Your task to perform on an android device: I want to look for some good-quality leather shoes for the office. I search for leather shoes on the Zara app.
Image 0: 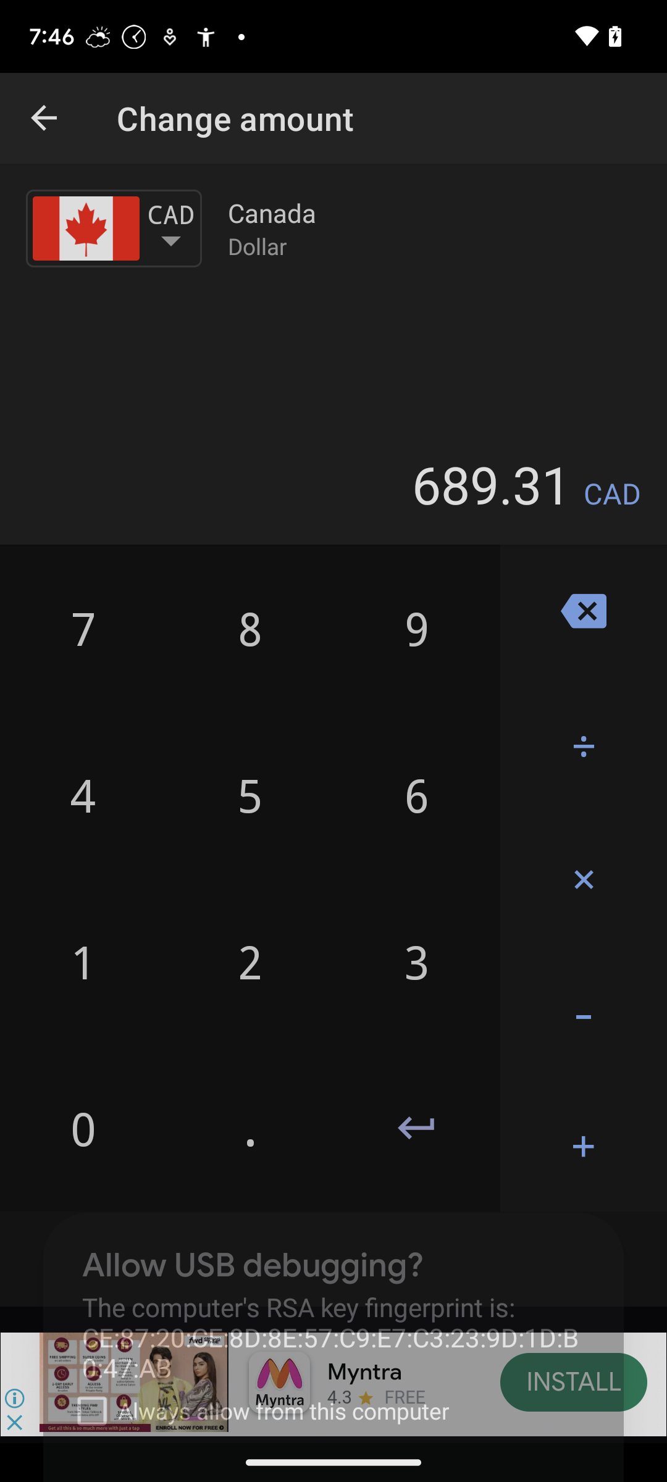
Open the Zara app.
Step 0: open app "ZARA"
Image 1: 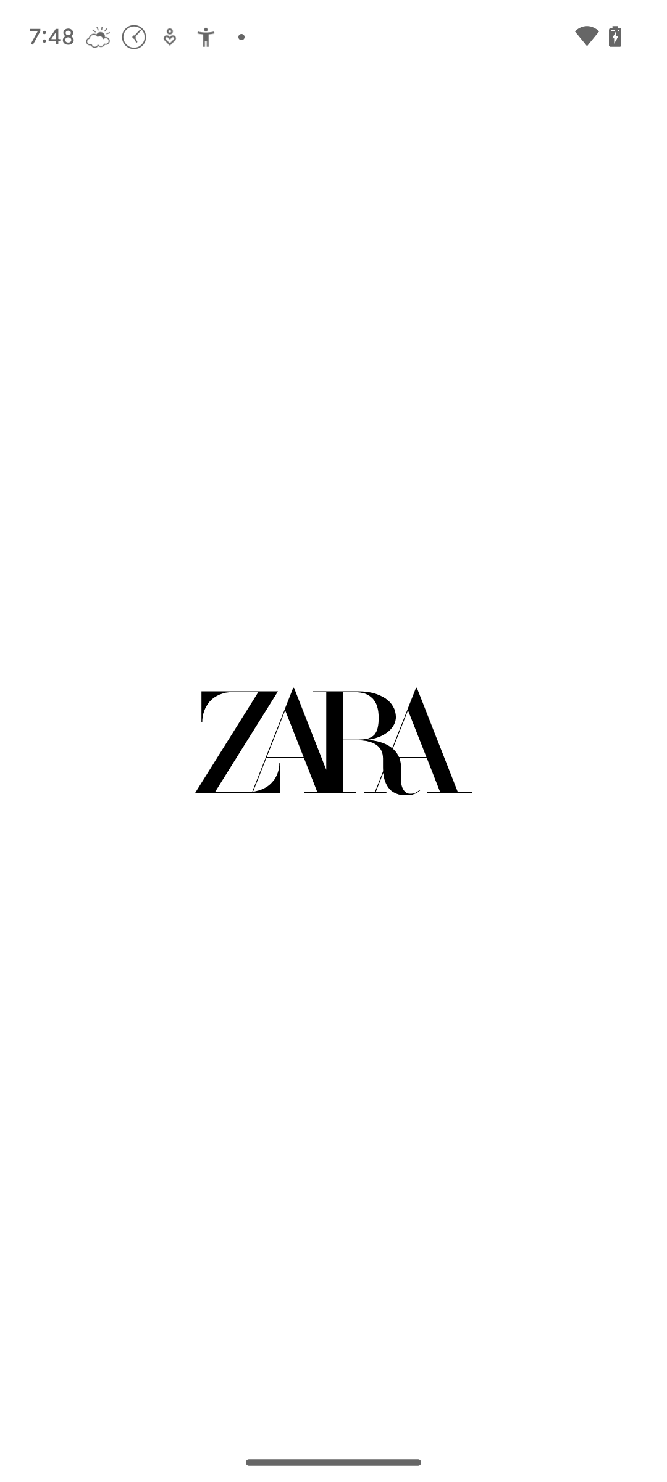
Open the Zara app.
Step 1: wait
Image 3: 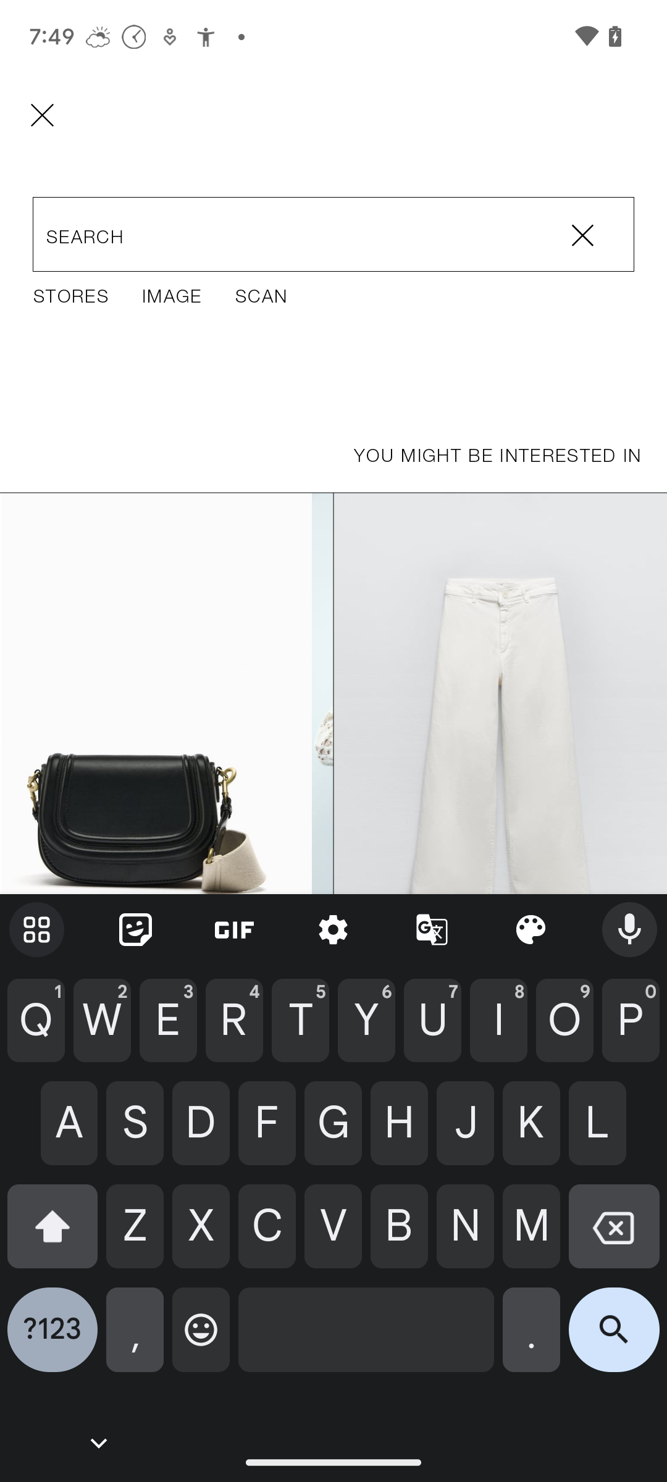
Enter the item to be searched, that is, leather shoes.
Step 3: type "Leather shoes"
Image 4: 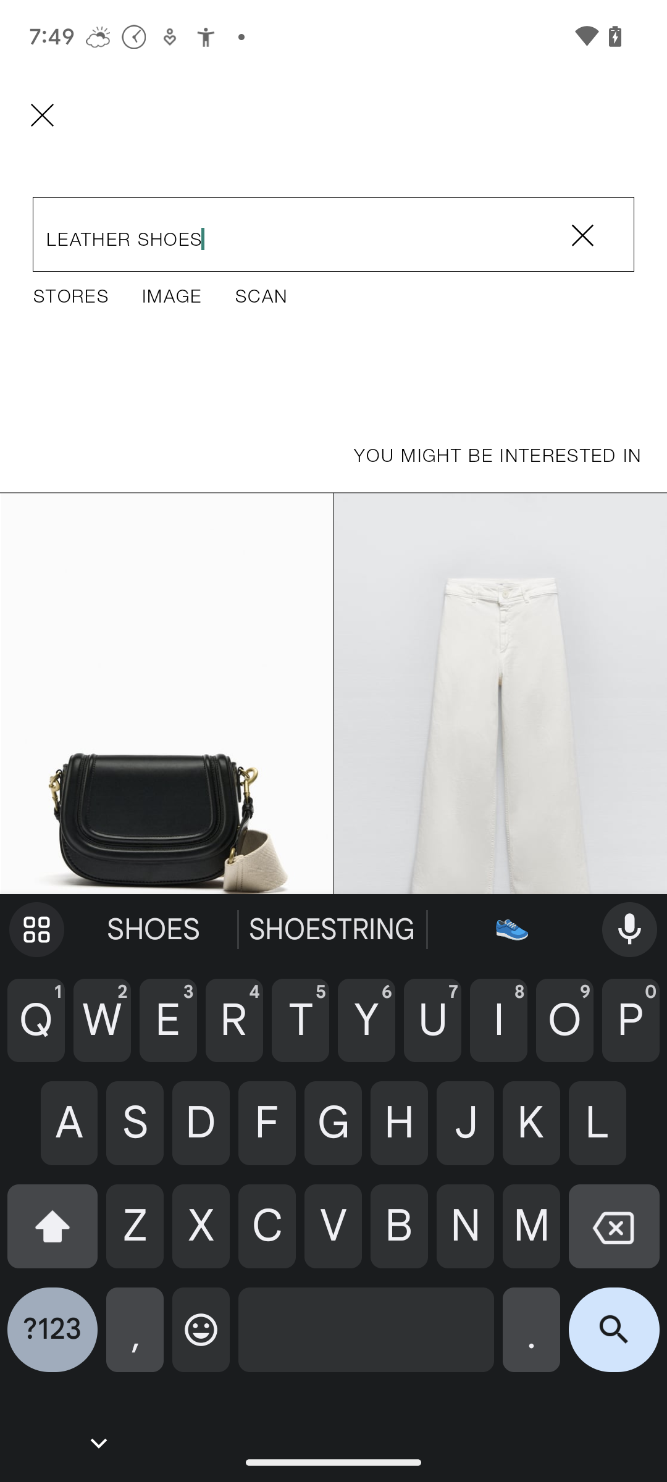
Click on the search icon from the keyboard.
Step 4: click (614, 1339)
Image 5: 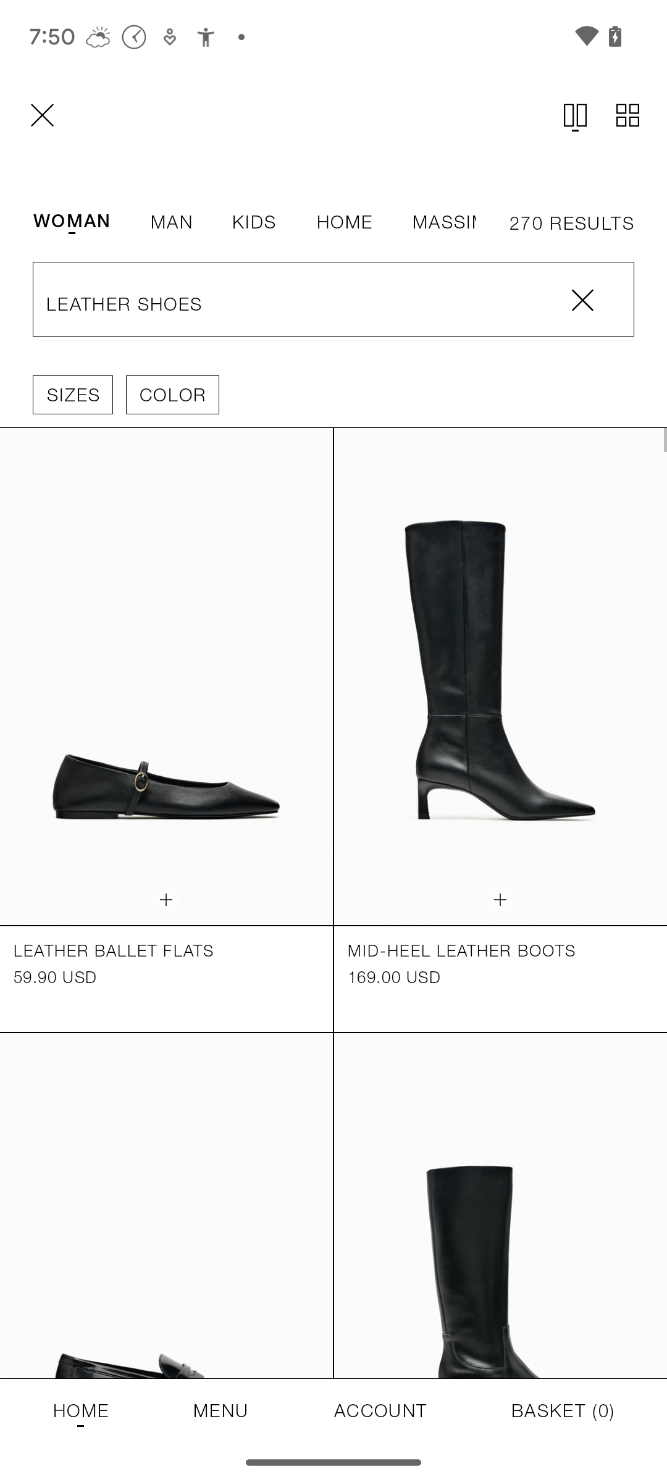
Click on the Man option.
Step 5: click (171, 222)